Your task to perform on an android device: I would like to purchase a new pair of tennis shoes for my hubby because his current ones are becoming damaged.Use the flipkart app to find men's K Swiss tennis shoes.
Image 0: 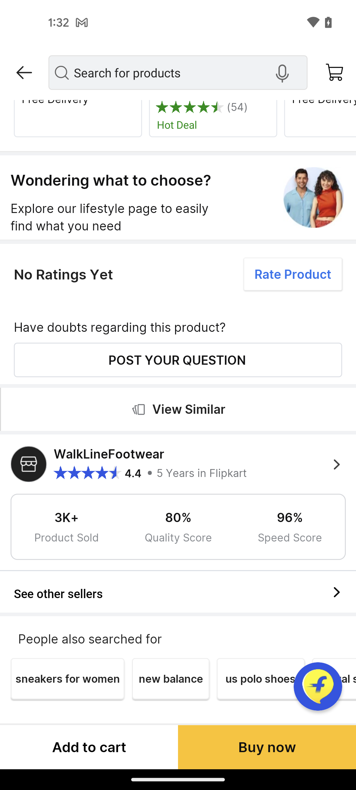
Tap on the search bar at the top of the screen
Step 0: click (173, 76)
Image 1: 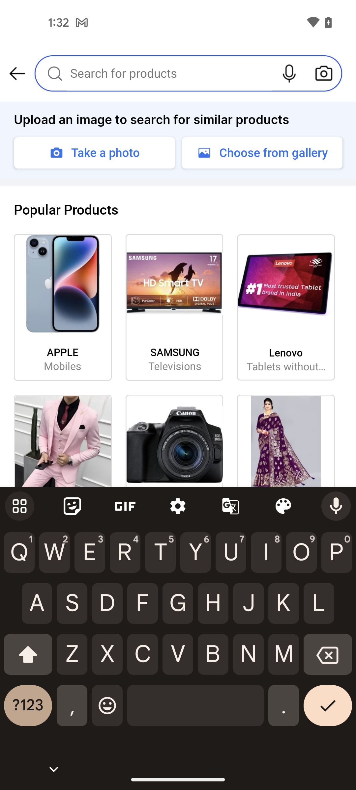
Search for men's K Swiss tennis shoes
Step 1: type "men's K Swiss tennis shoes"
Image 3: 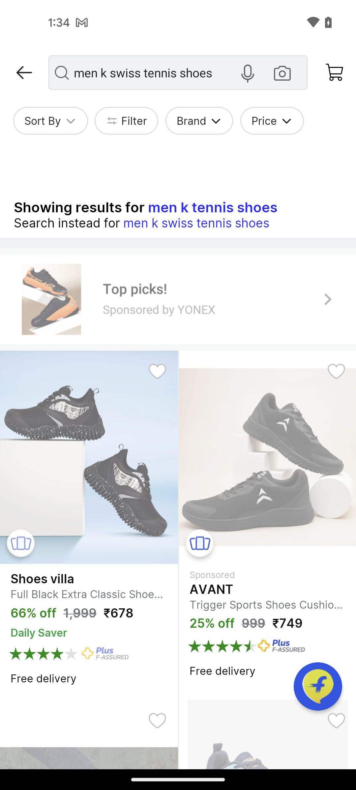
Tap on the men k Swiss tennis shoes option
Step 3: wait